Your task to perform on an android device: In the money tracker app, add an expense of rupees 10,000 under Food. 
Image 0: 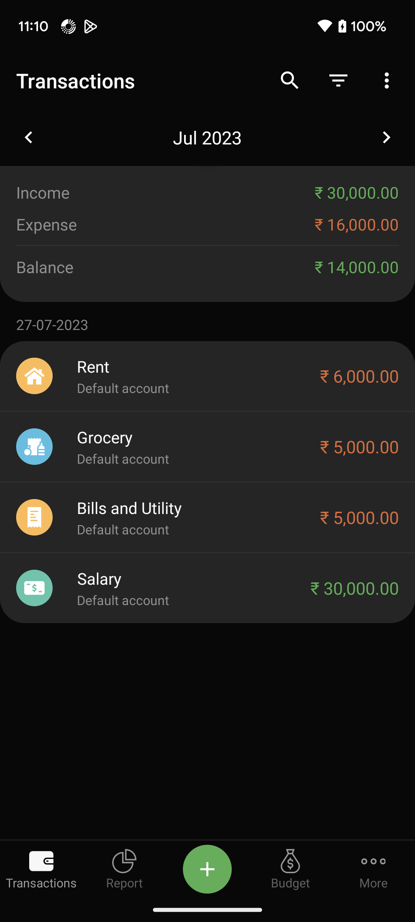
Click on the add icon at the bottom of the screen.
Step 0: click (206, 878)
Image 1: 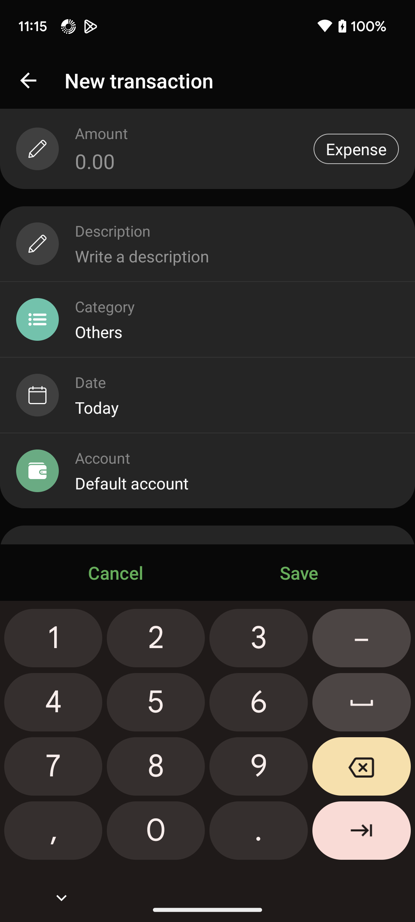
Enter the amount of rupees 10,000.
Step 1: click (58, 632)
Image 2: 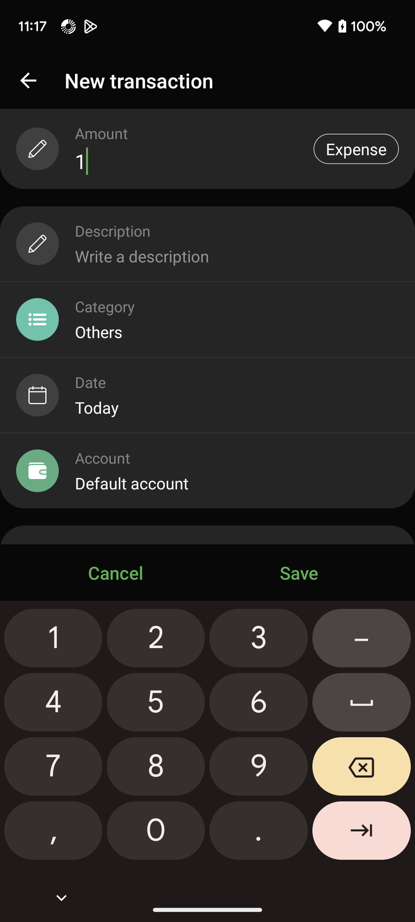
Enter the amount of rupees 10,000.
Step 2: click (130, 841)
Image 3: 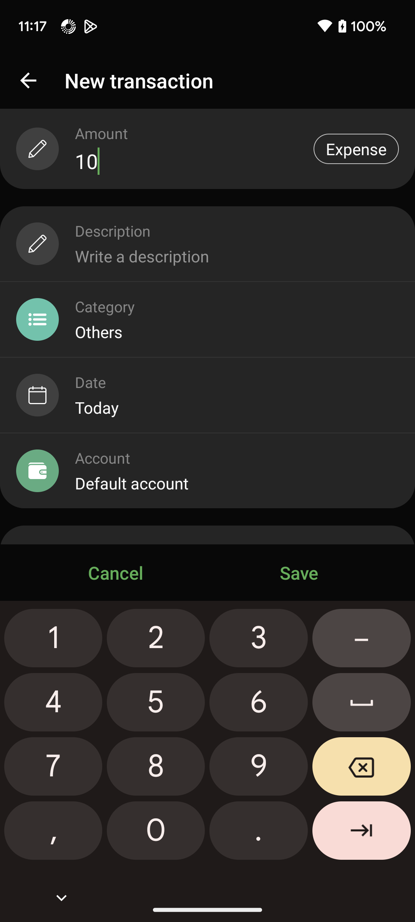
Enter the amount of rupees 10,000.
Step 3: click (134, 829)
Image 4: 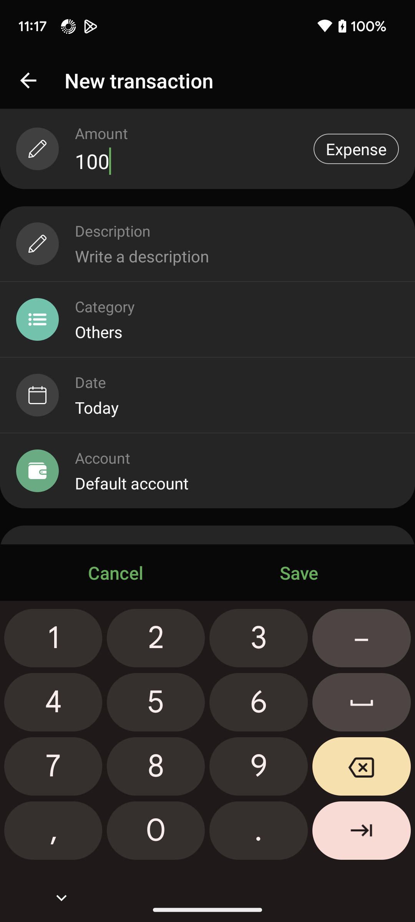
Enter the amount of rupees 10,000.
Step 4: click (142, 829)
Image 5: 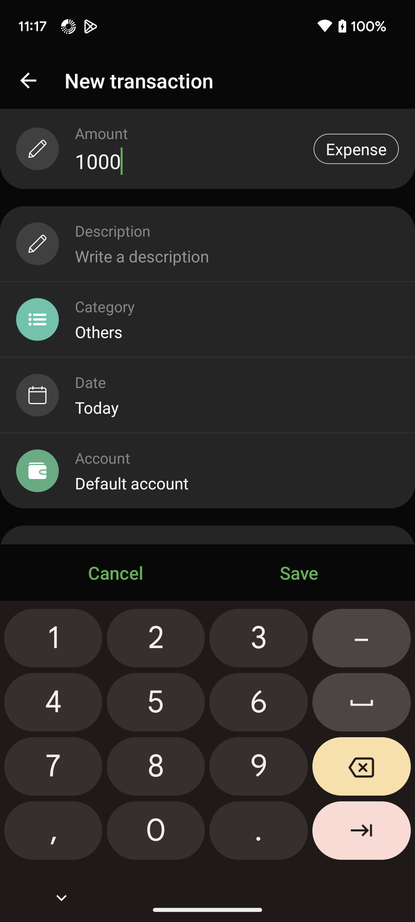
Enter the amount of rupees 10,000.
Step 5: click (151, 822)
Image 6: 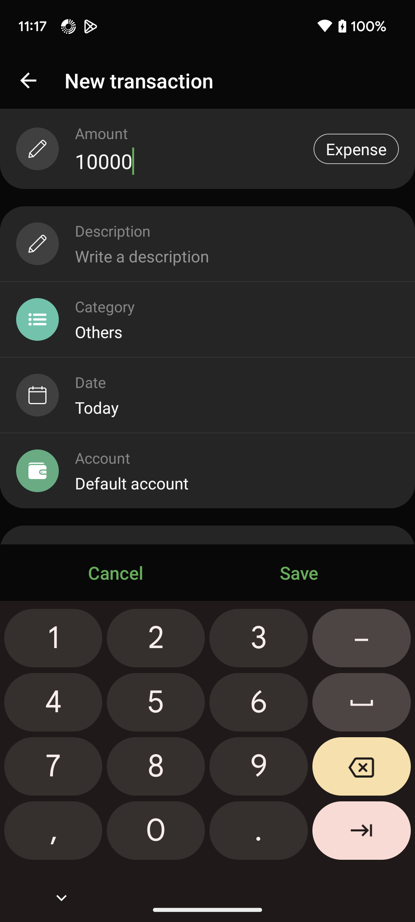
Click on the category option on the left side of the screen.
Step 6: click (44, 326)
Image 7: 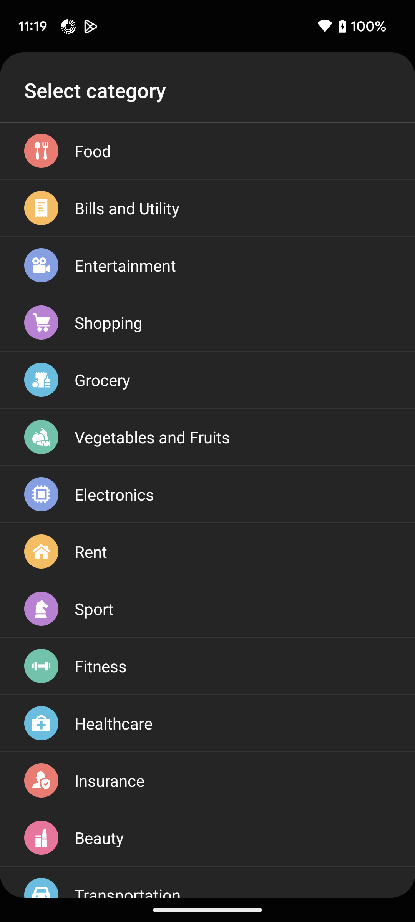
Select food as the category.
Step 7: click (42, 155)
Image 8: 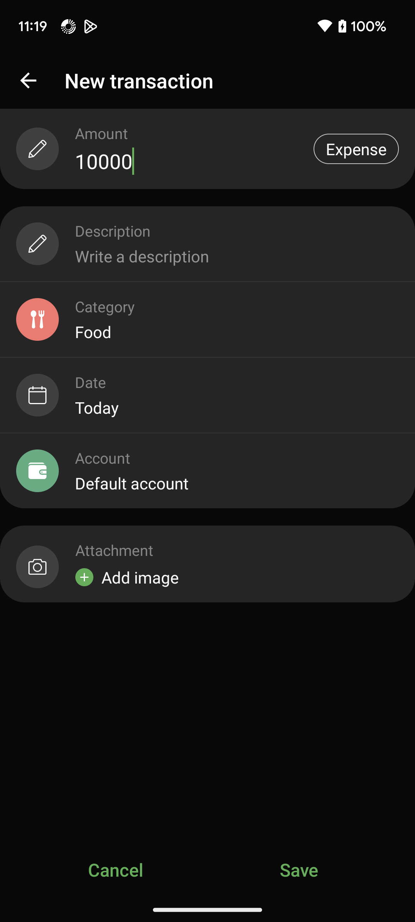
Click on the save option at the bottom right corner of the screen.
Step 8: click (299, 869)